Your task to perform on an android device: I wanted to view the hotel details of Hotel Berlin on the trivago app.
Image 0: 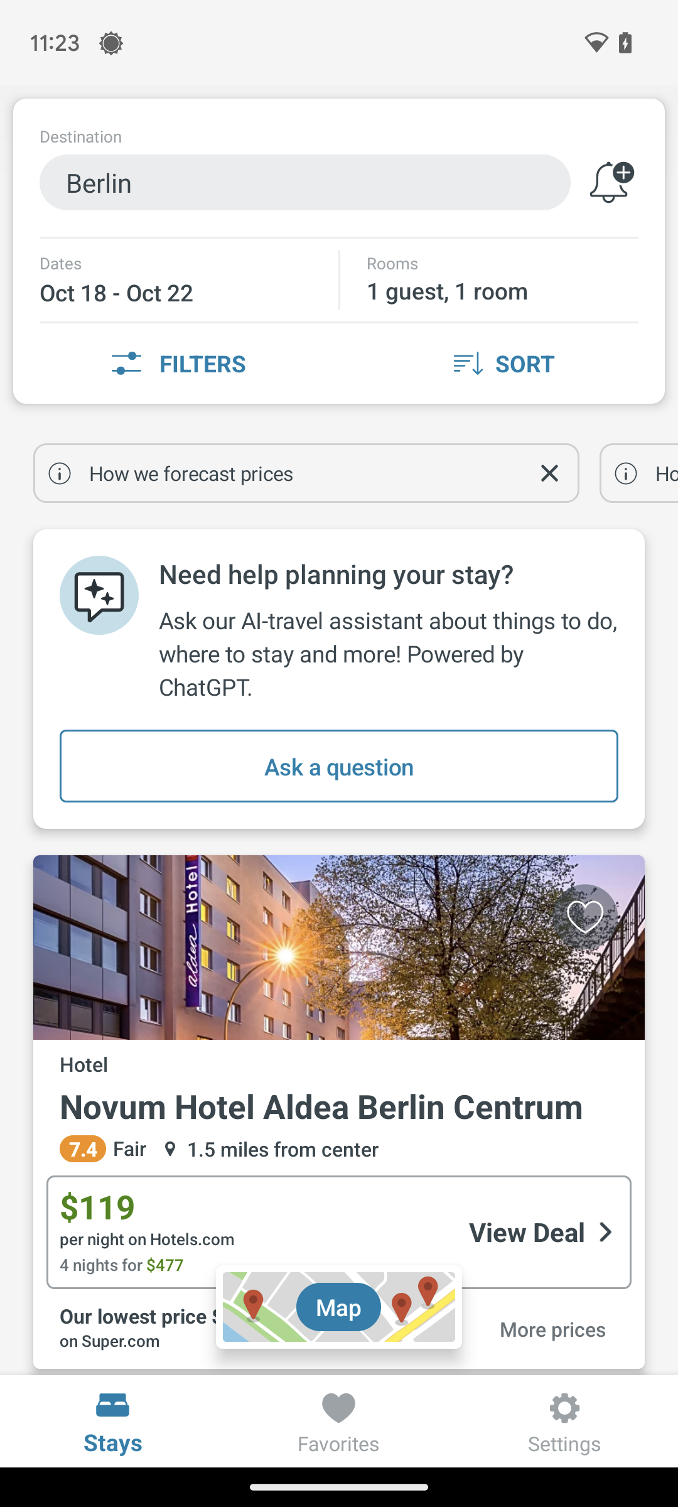
Scroll up until you find the Hotel Berlin.
Step 0: scroll down
Image 1: 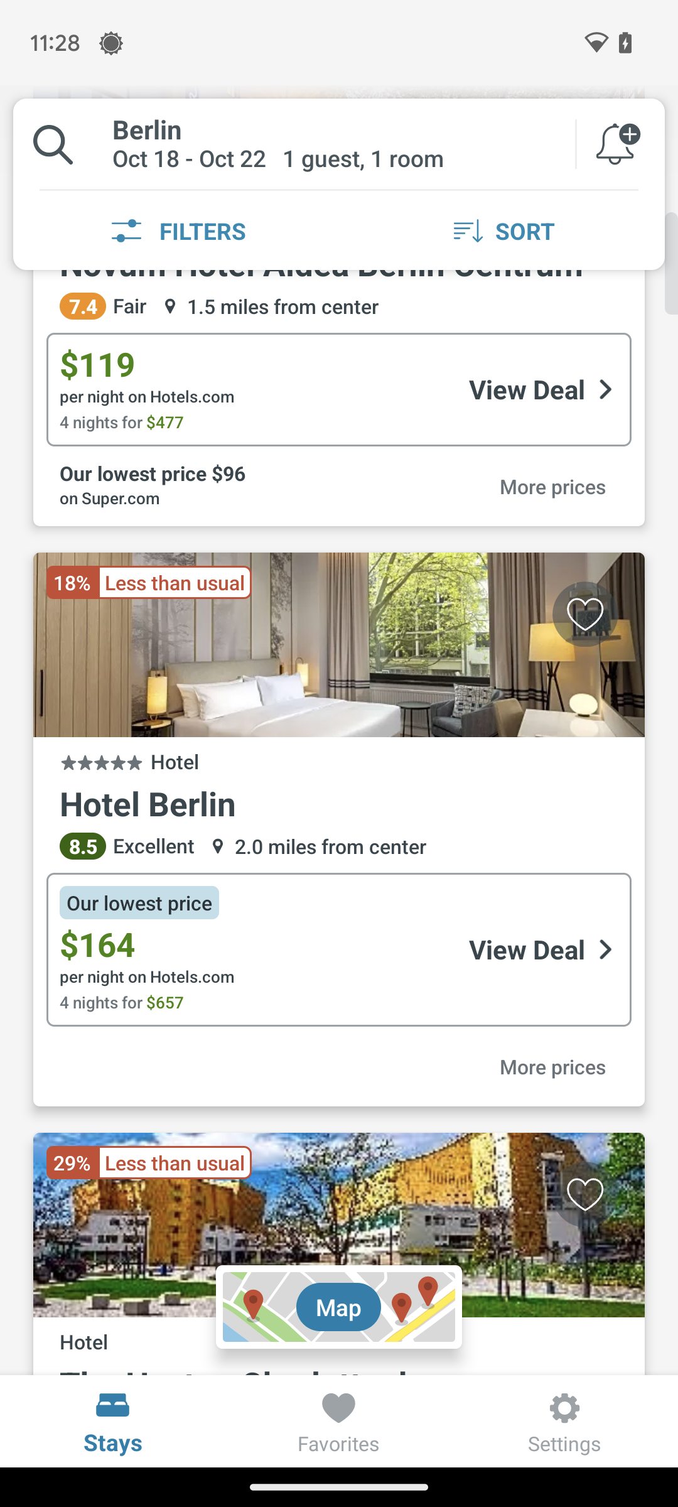
Click on the Hotel Berlin.
Step 1: click (339, 829)
Image 2: 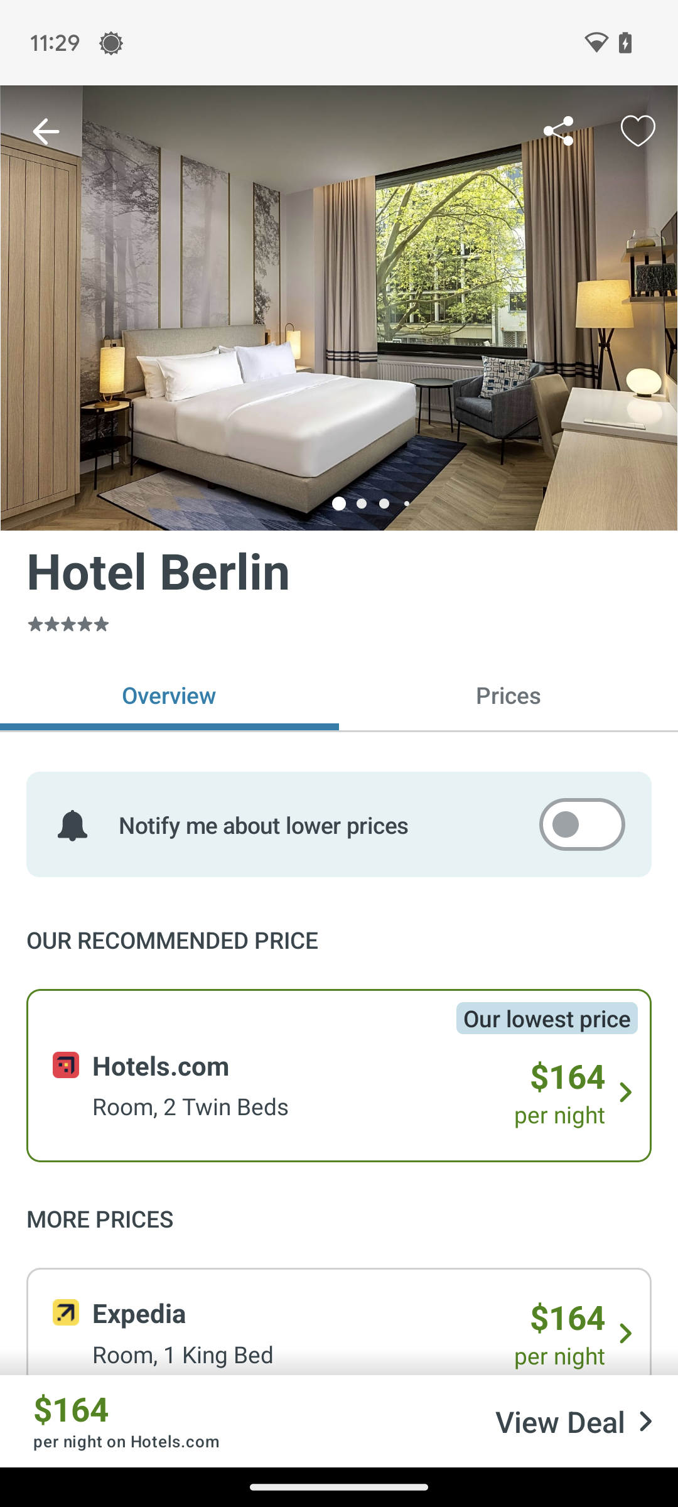
Scroll up to view details.
Step 2: scroll down
Image 3: 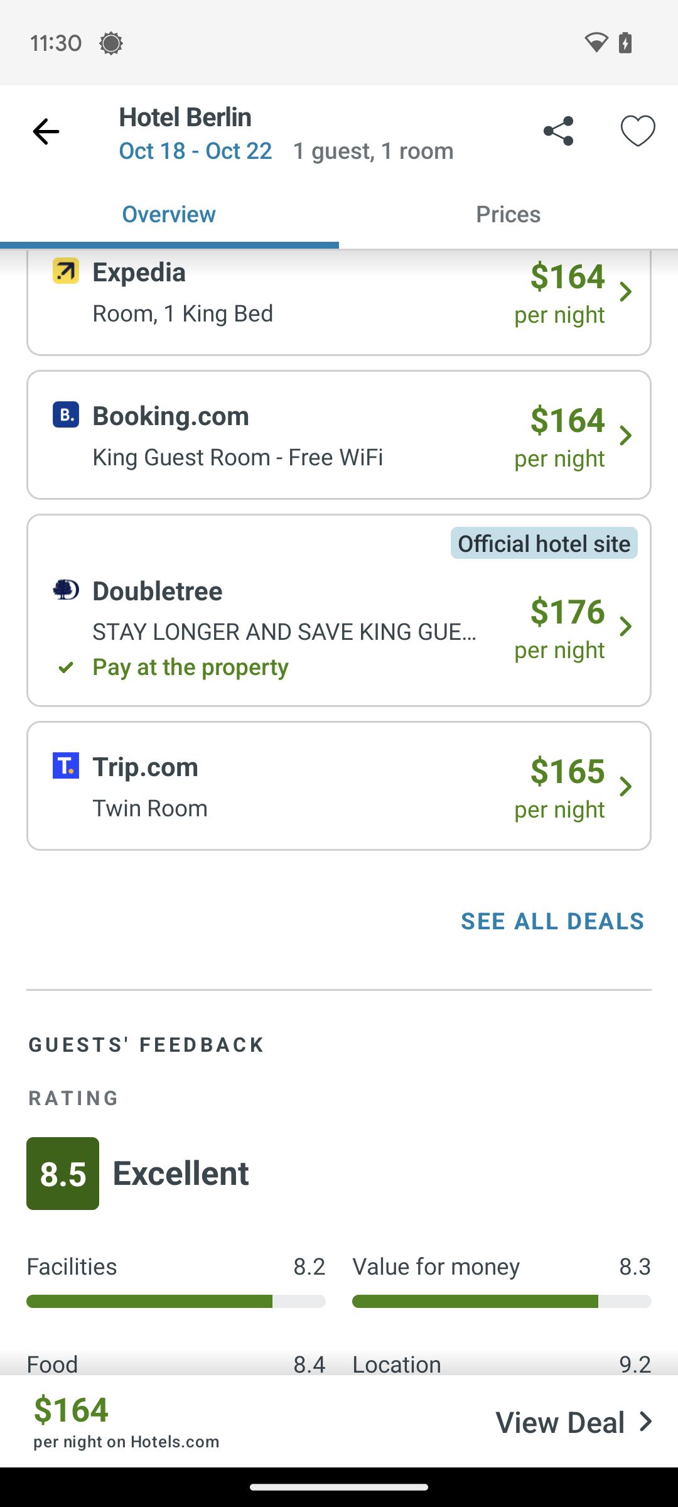
Scroll up to view details.
Step 3: scroll down
Image 4: 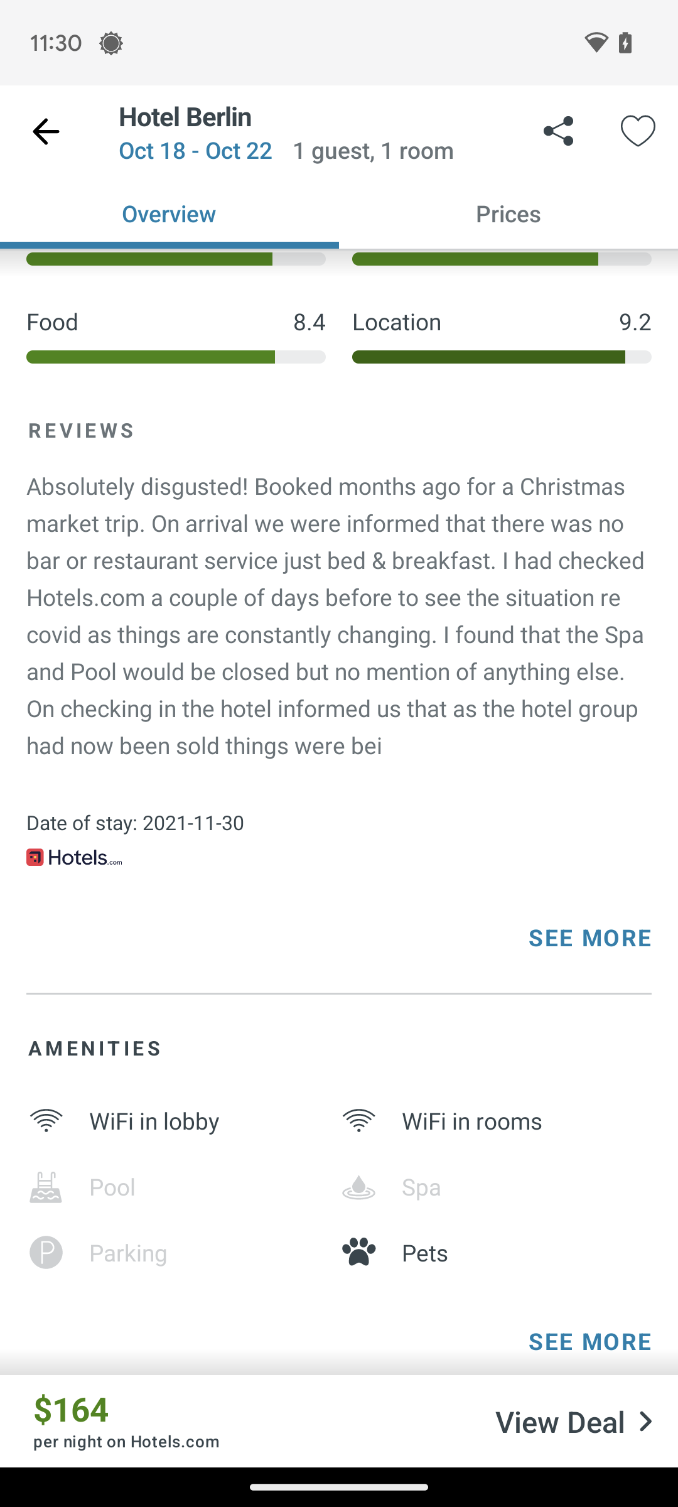
Scroll up to view details.
Step 4: scroll down
Image 5: 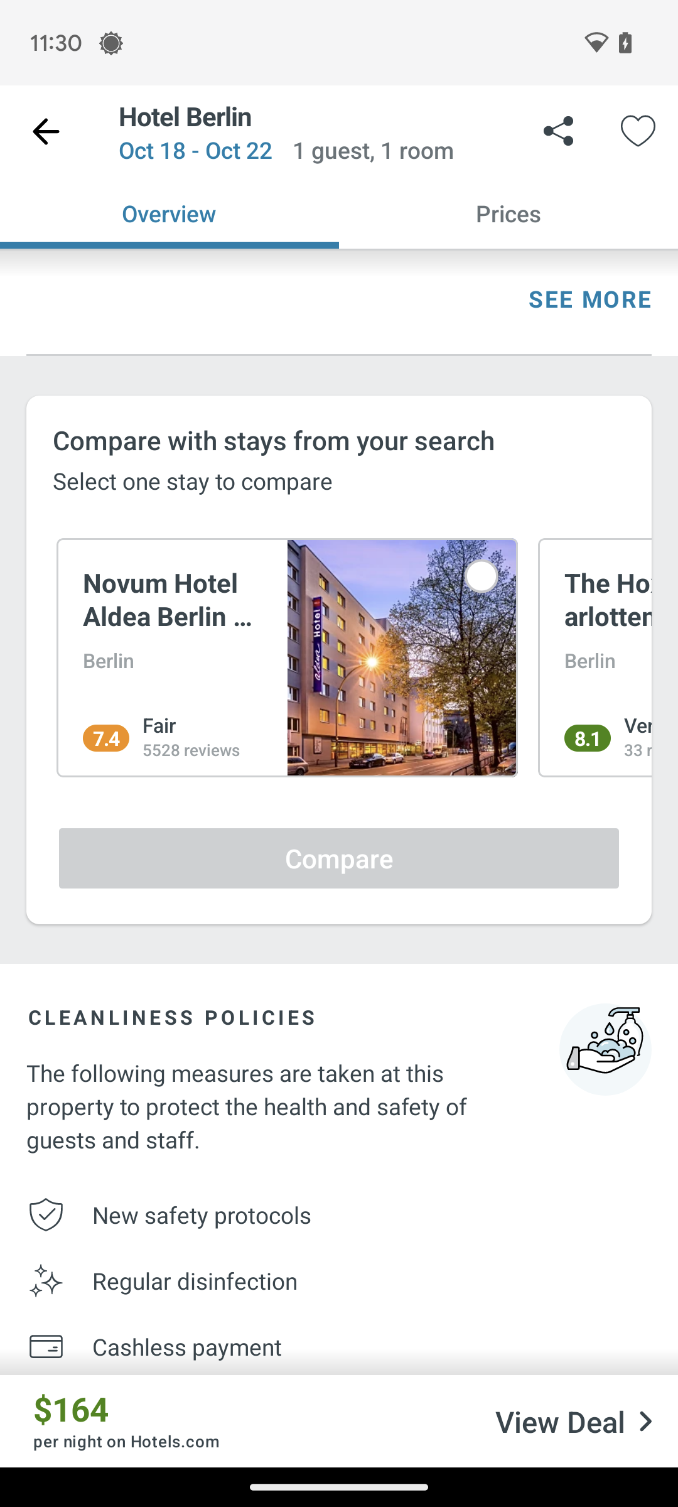
Scroll up to view details.
Step 5: scroll down